Your task to perform on an android device: I have finished chapter one of "The Queen's Gambit" book pdf file, so add the comment "FINISHED" at the end of the first chapter on the PDFelement app.I have finished chapter one of "The Queen's Gambit" book pdf file, so add the comment "FINISHED" at the end of the first chapter on the PDFelement app.
Image 0: 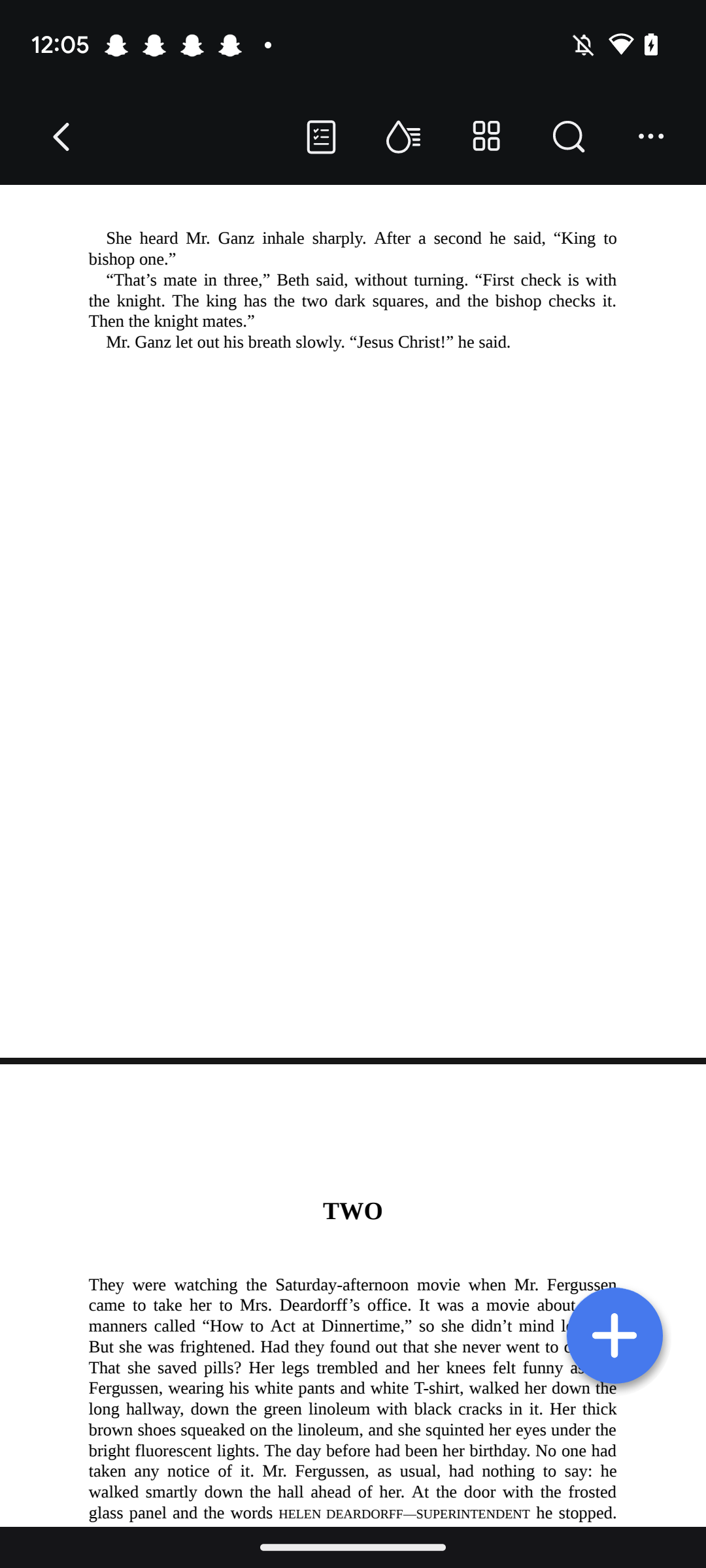
Click on the + icon at the bottom right corner of the screen
Step 0: click (614, 1335)
Image 2: 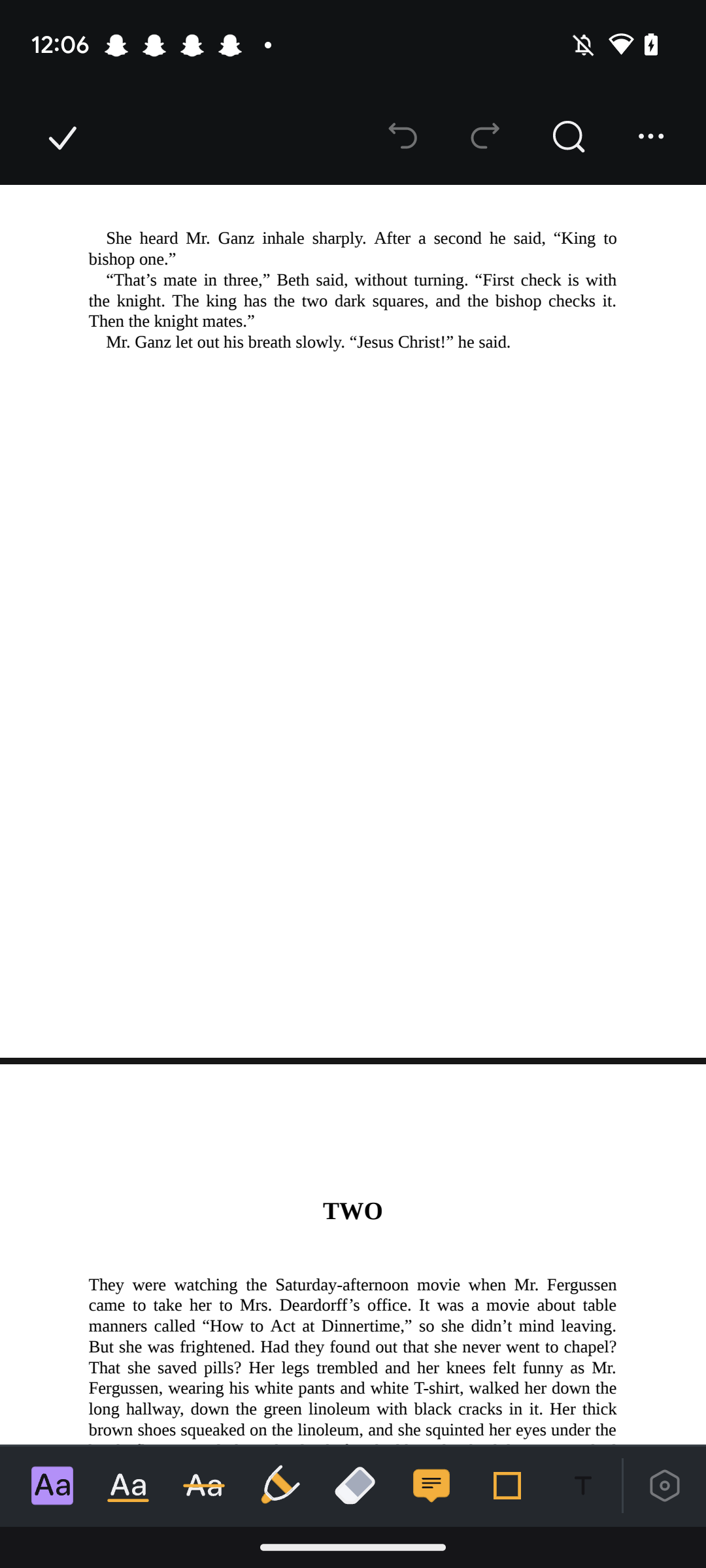
Click on "T" in the bottom menu
Step 2: click (565, 1502)
Image 3: 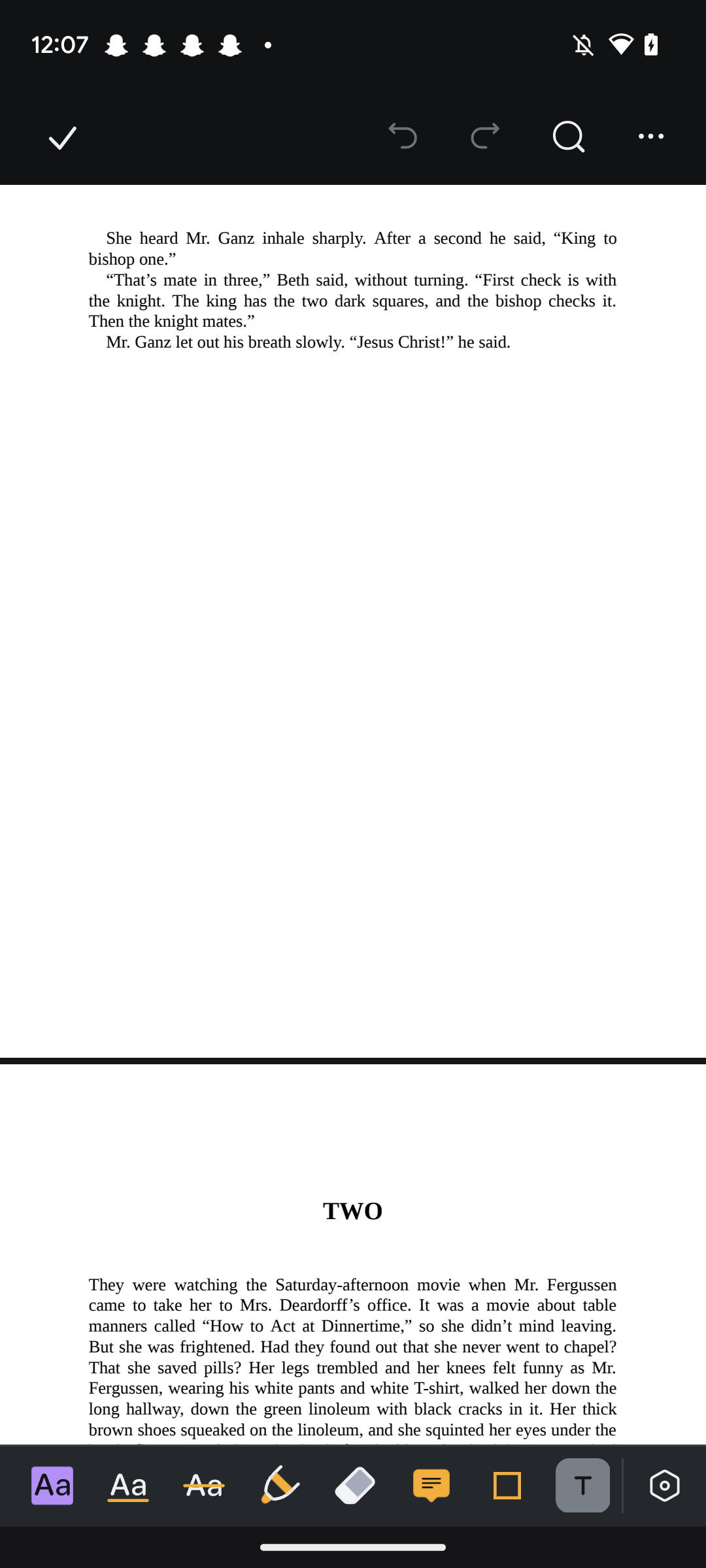
click on the last page of the chapter one
Step 3: click (552, 923)
Image 4: 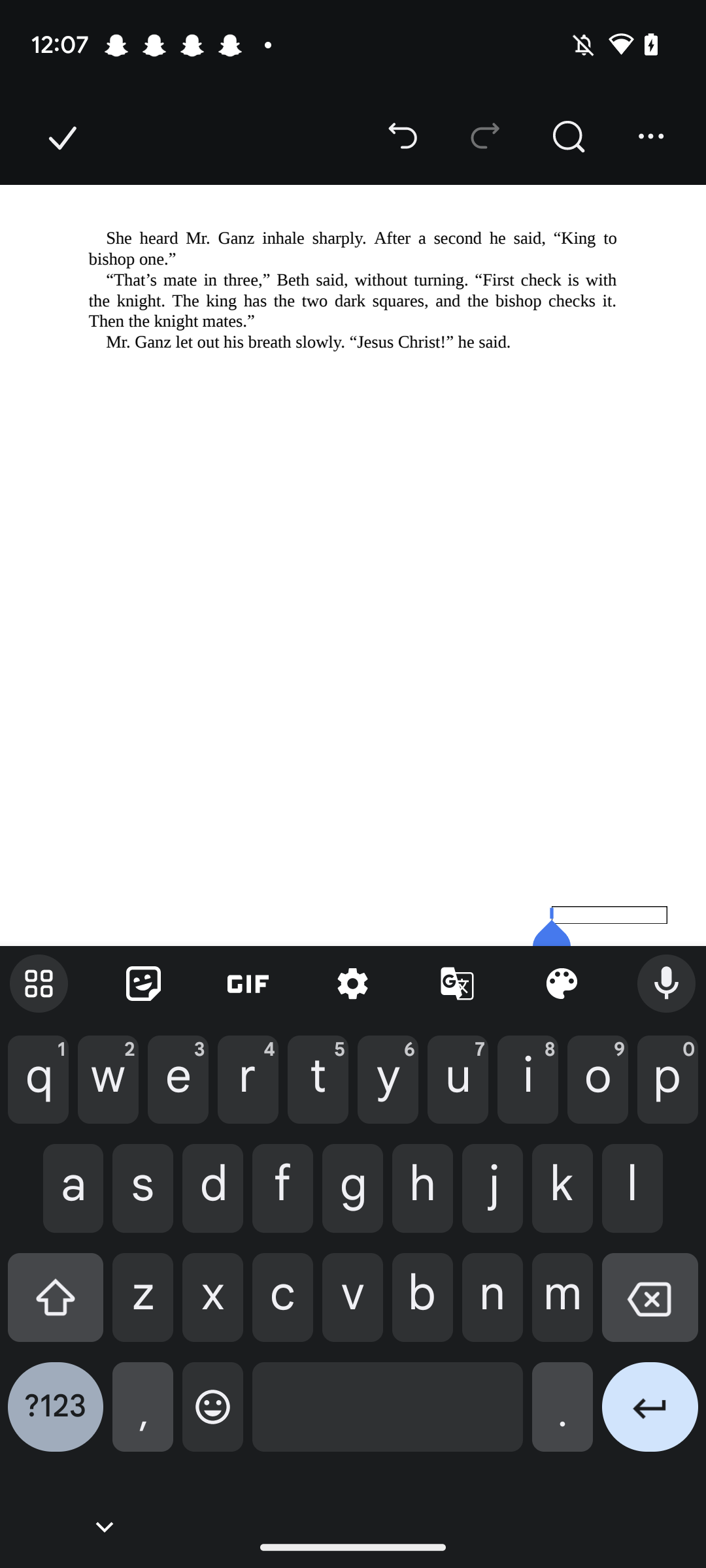
Type "FINISHED" in the Comment box.
Step 4: type "FINISHED"
Image 5: 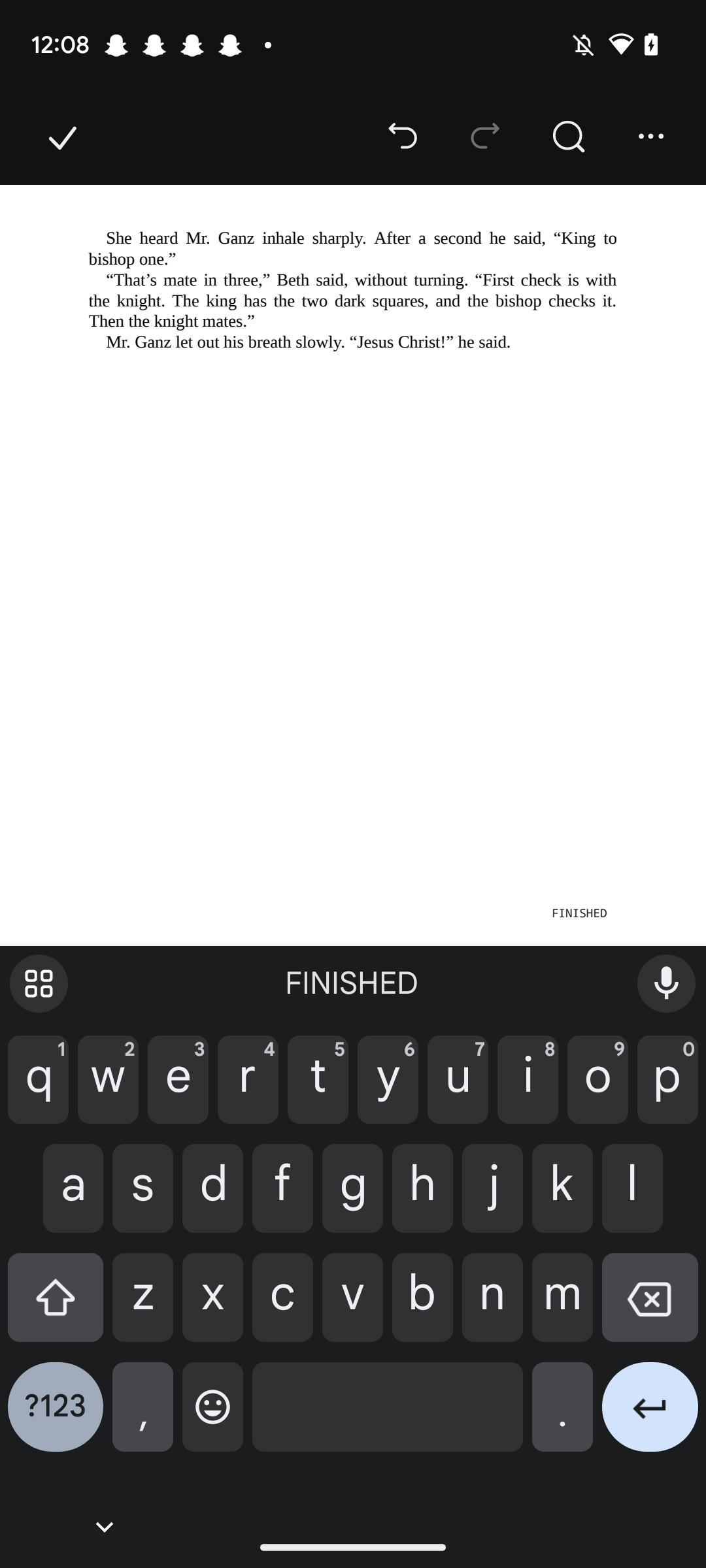
Click on the Right tick icon at the top left corner of the screen.
Step 5: click (61, 136)